Your task to perform on an android device: Open Currency Converter app, convert 10 United States USD  to Brazilian Real BRL
Image 0: 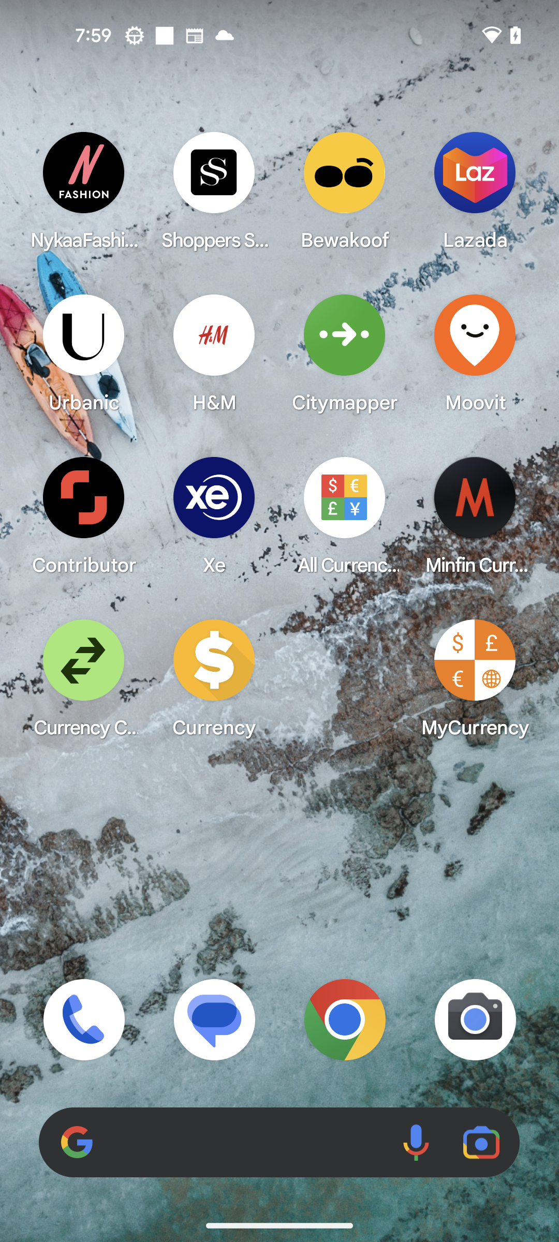
Open Currency Converter app
Step 0: open app "Currency Converter"
Image 1: 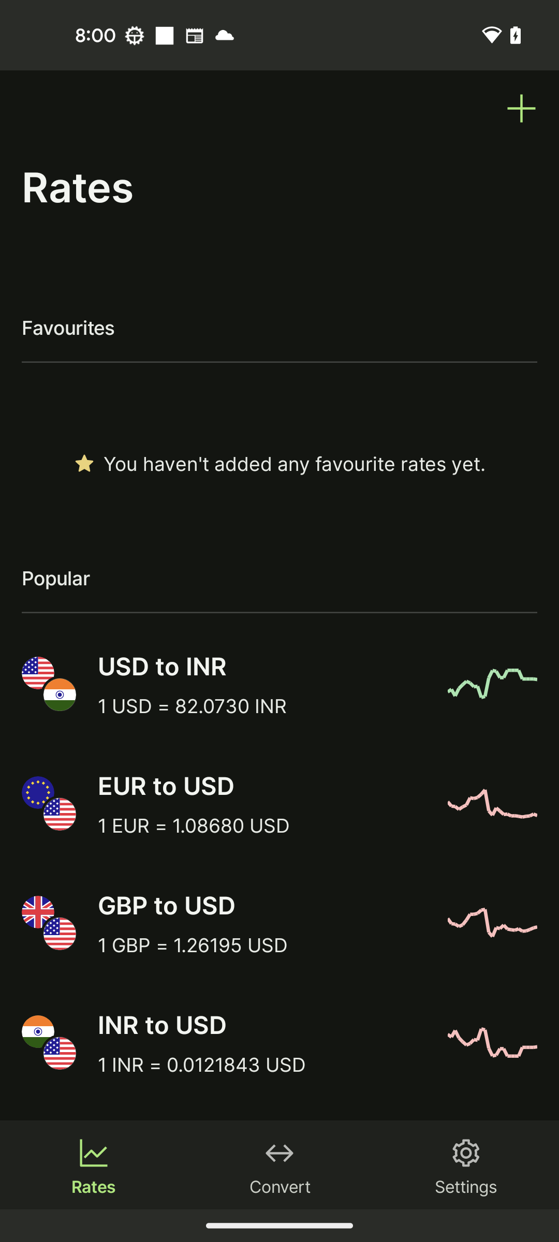
Click on the Plus icon at the top right corner of the screen
Step 1: click (522, 108)
Image 2: 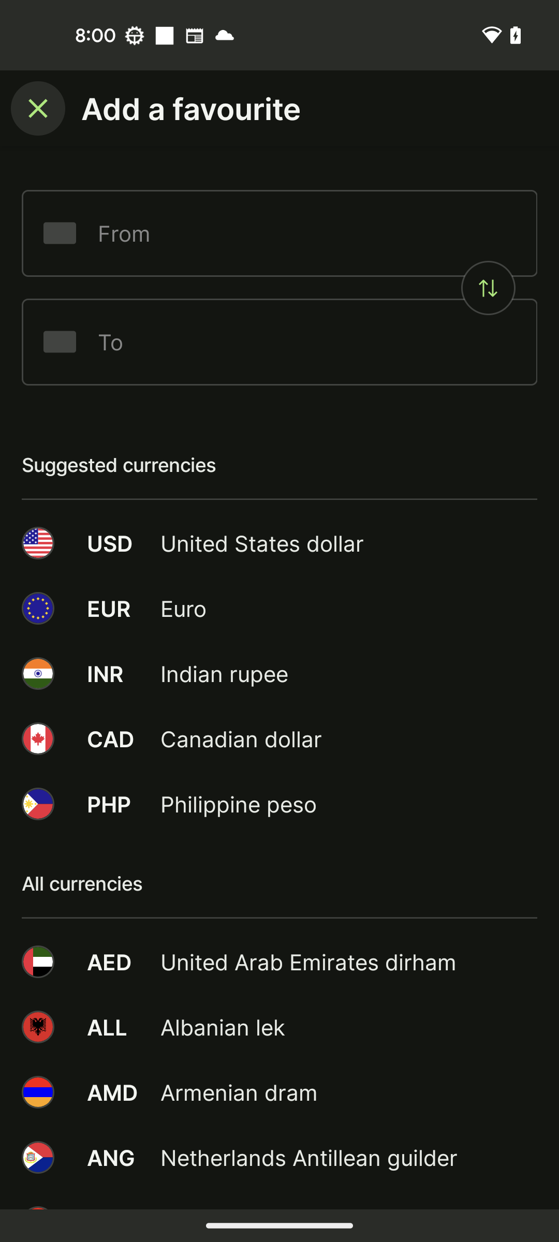
Click on the USD United States dollar from the Suggested currencies section
Step 2: click (349, 543)
Image 3: 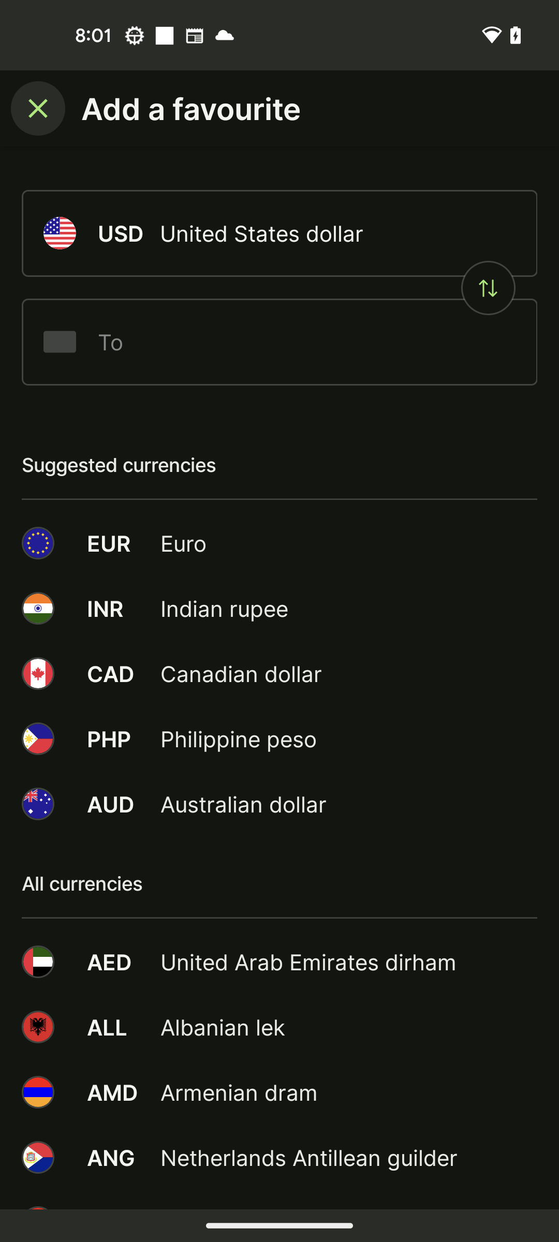
Click on the second currency search bar
Step 3: click (307, 342)
Image 4: 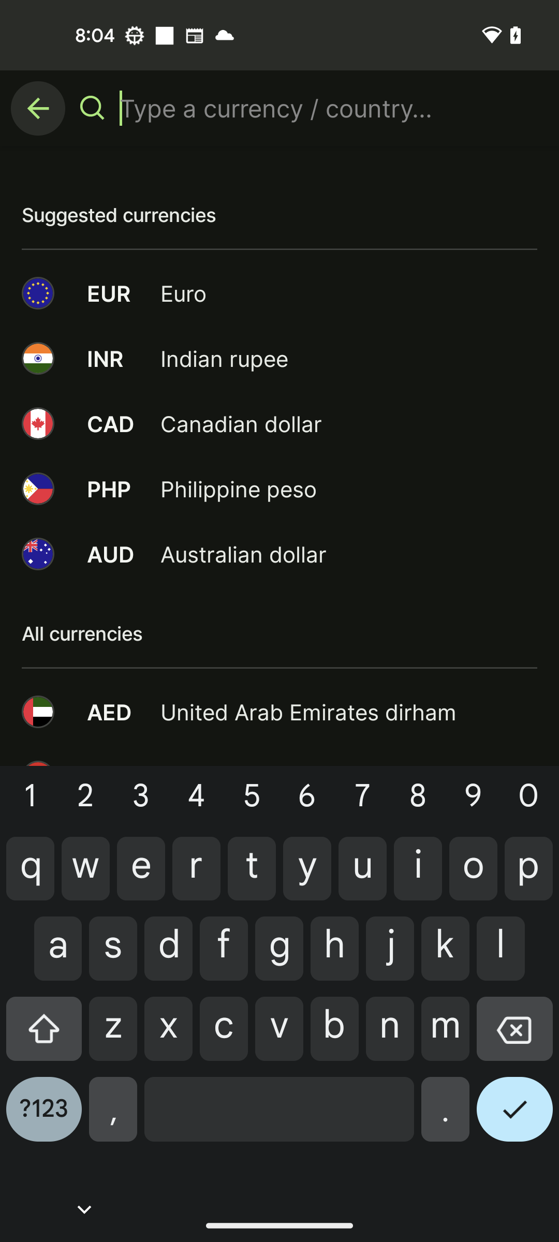
Search for BRL for Brazilian Real
Step 4: type "BRL"
Image 5: 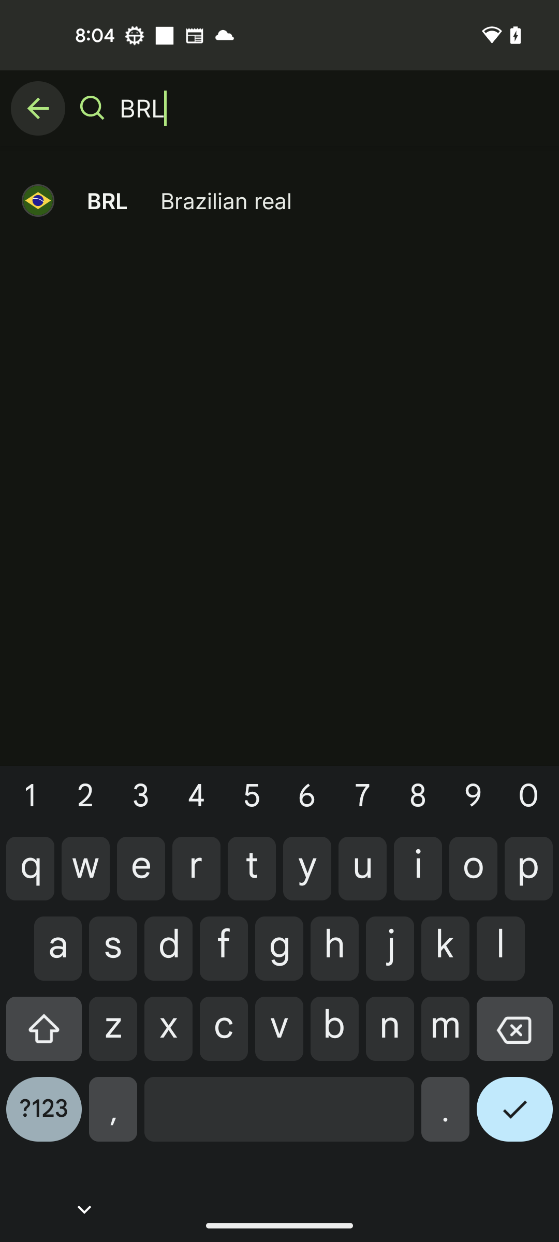
Click on the search result BRL Brazilian Real
Step 5: click (118, 201)
Image 6: 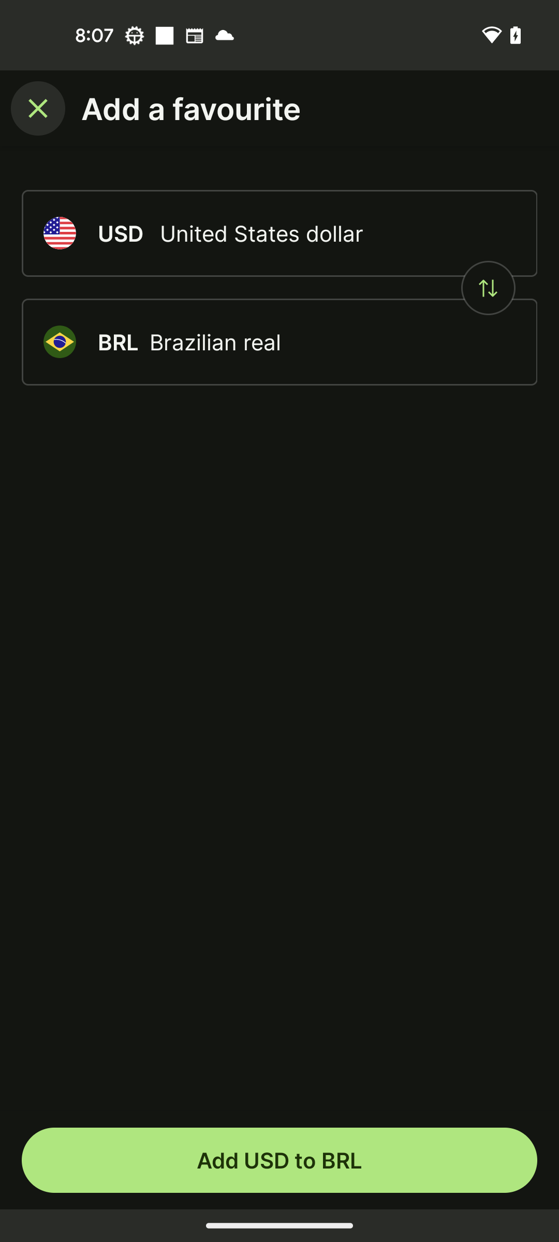
Click on the Add USD to BRL button at the bottom of the screen
Step 6: click (279, 1160)